Your task to perform on an android device: Read the reviews from the other shoppers.
Image 0: 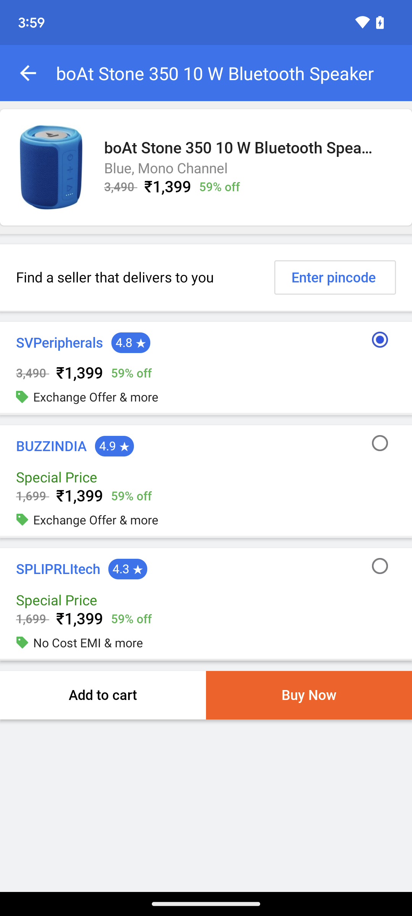
Go back.
Step 0: press back button
Image 1: 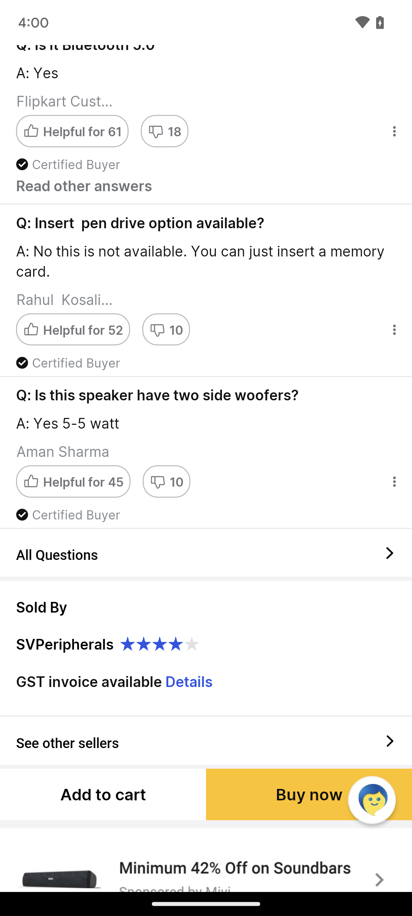
Scroll down to read the reviews of other shoppers.
Step 1: scroll up
Image 2: 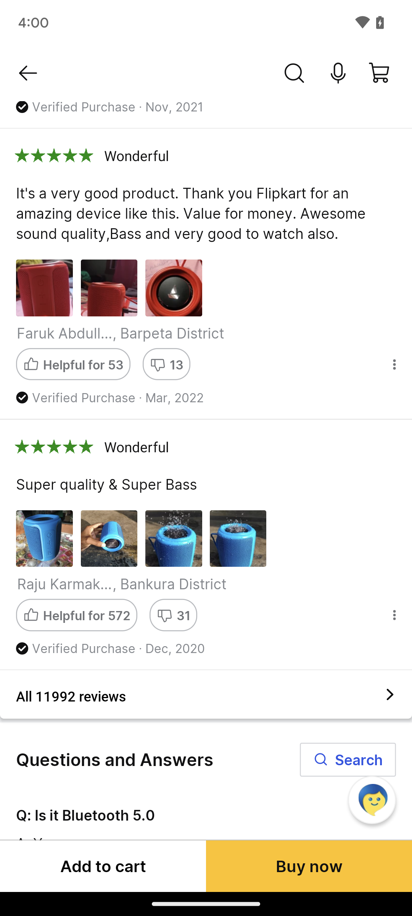
Scroll down to read the reviews of other shoppers.
Step 2: scroll up